Your task to perform on an android device: Search for the Ralphyz pull-back diecast monster car.
Image 0: 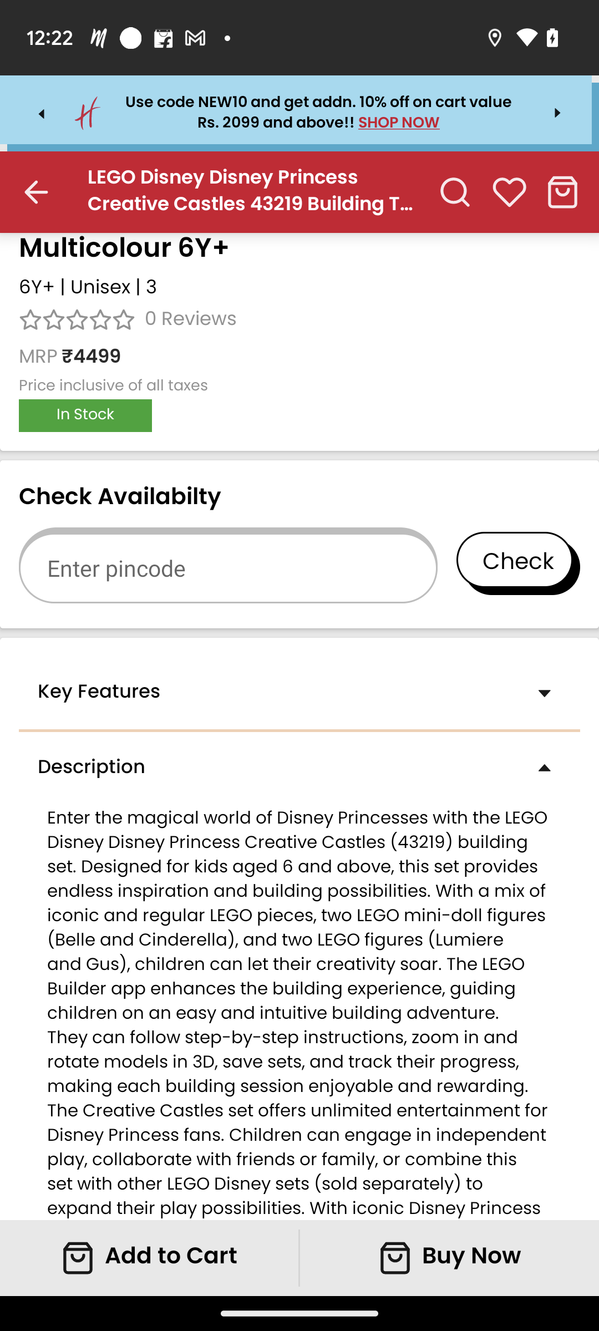
Click on the search icon presented at the third number from the right at the top.
Step 0: click (453, 184)
Image 1: 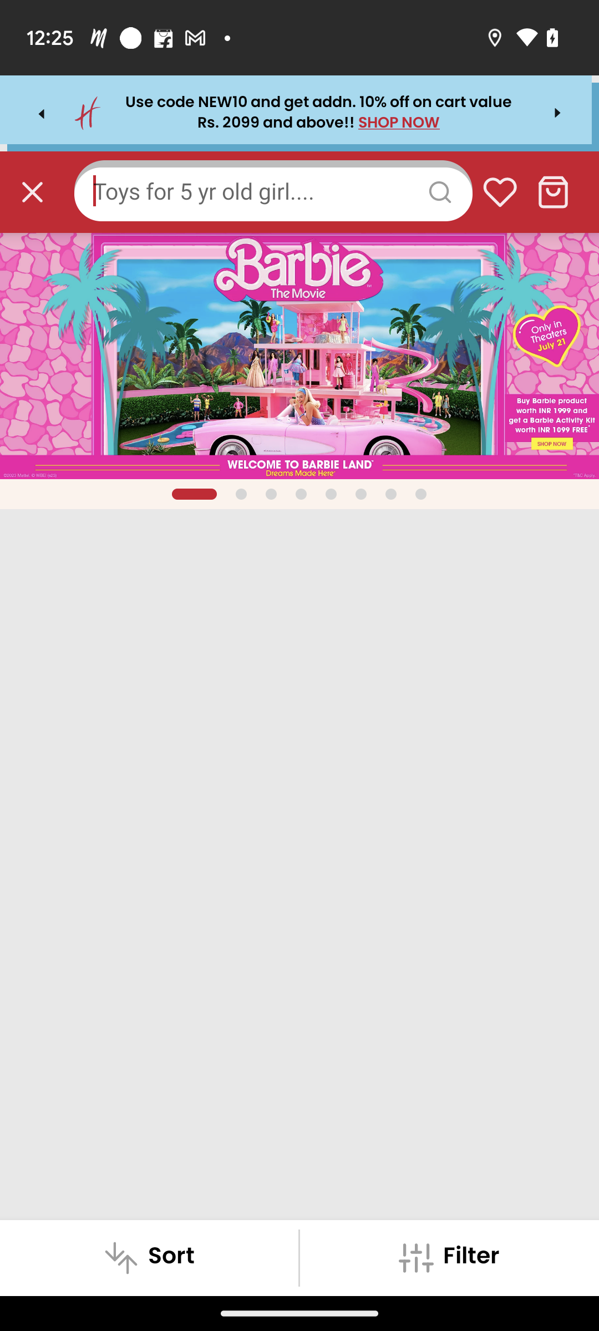
Click on the search box at the top.
Step 1: click (273, 191)
Image 2: 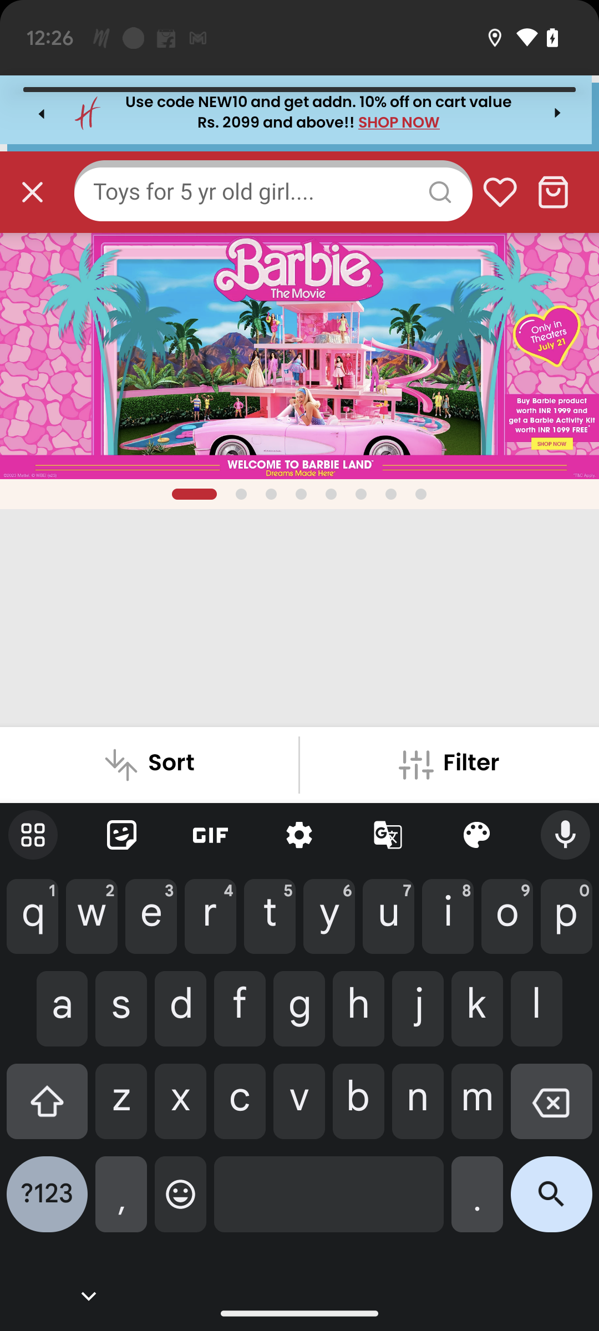
Type Ralphyz's pull-back diecast monster car in the search box.
Step 2: type "Ralphyz's pull-back diecast monster car"
Image 3: 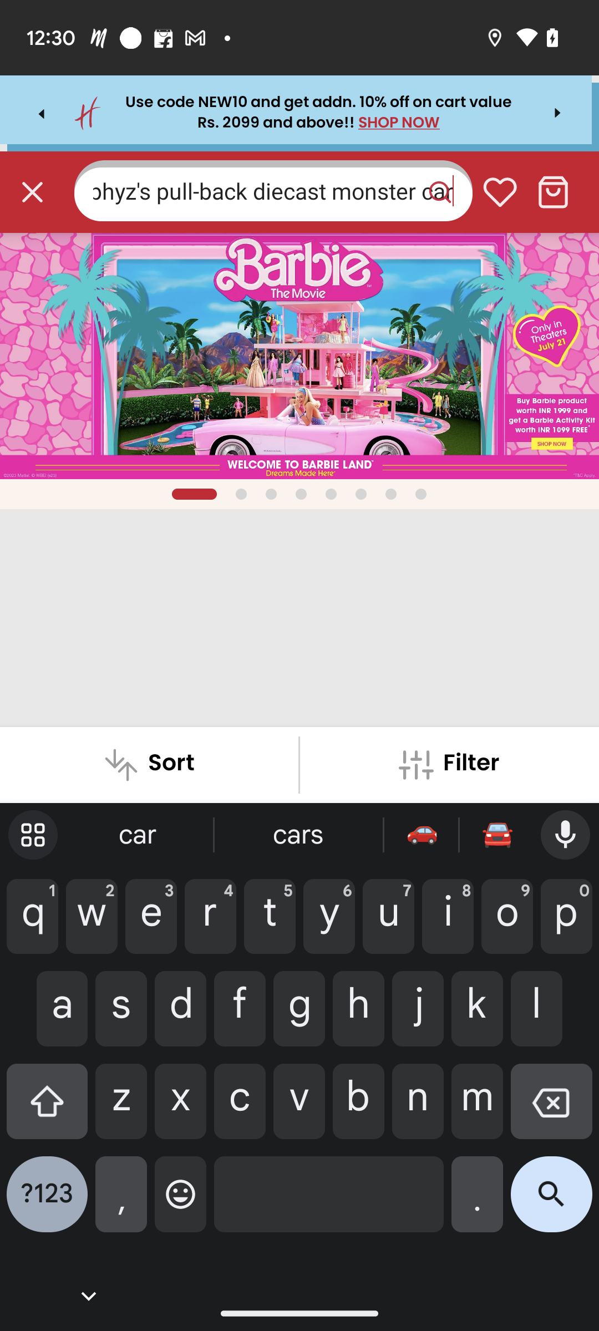
Click on the search icon presented on the right at the bottom.
Step 3: click (551, 1203)
Image 5: 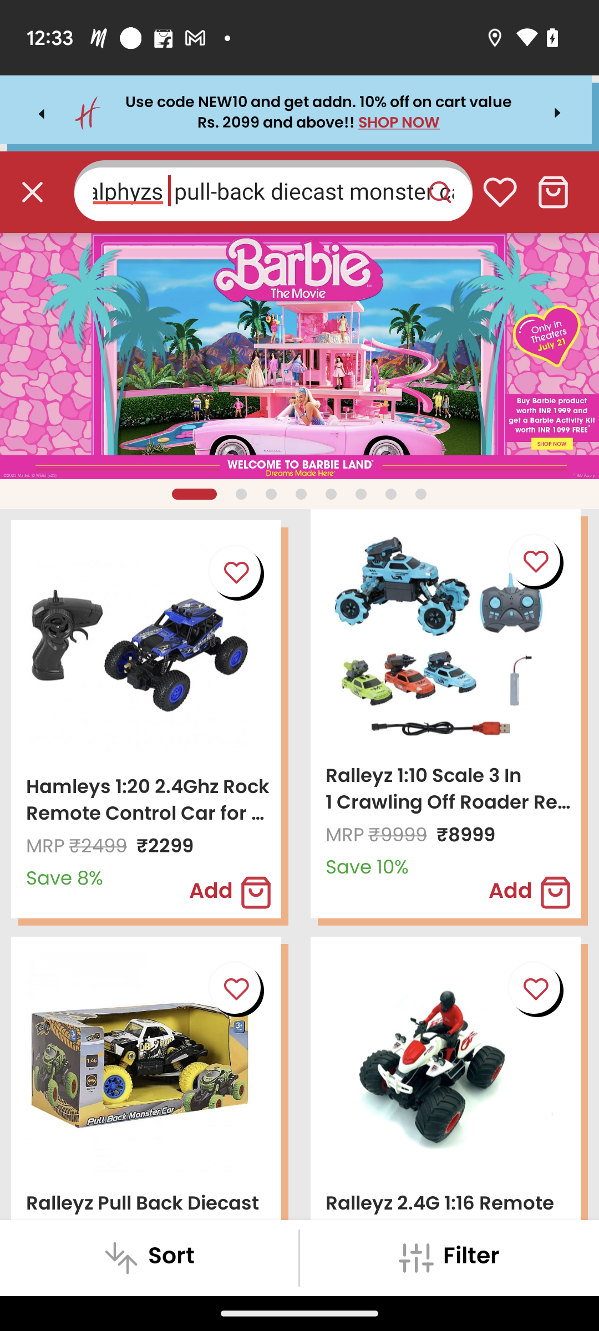
Click on the second row item on the left side.
Step 5: click (140, 1065)